Your task to perform on an android device: In the Ticktick app,create Sanju´s engagement reminder and add a note as a musical theme on August 12 at 8:30 p.m.
Image 0: 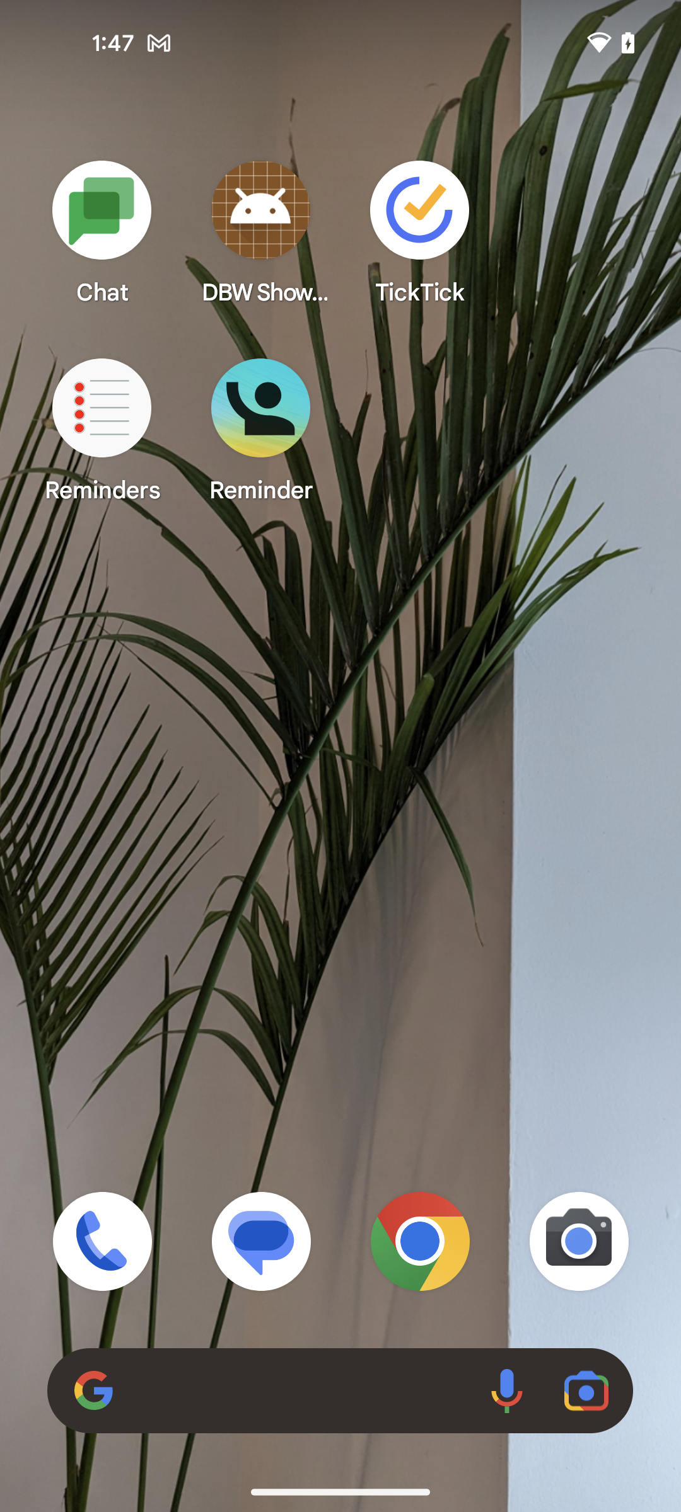
Open the Ticktick reminder app
Step 0: open app "TickTick"
Image 1: 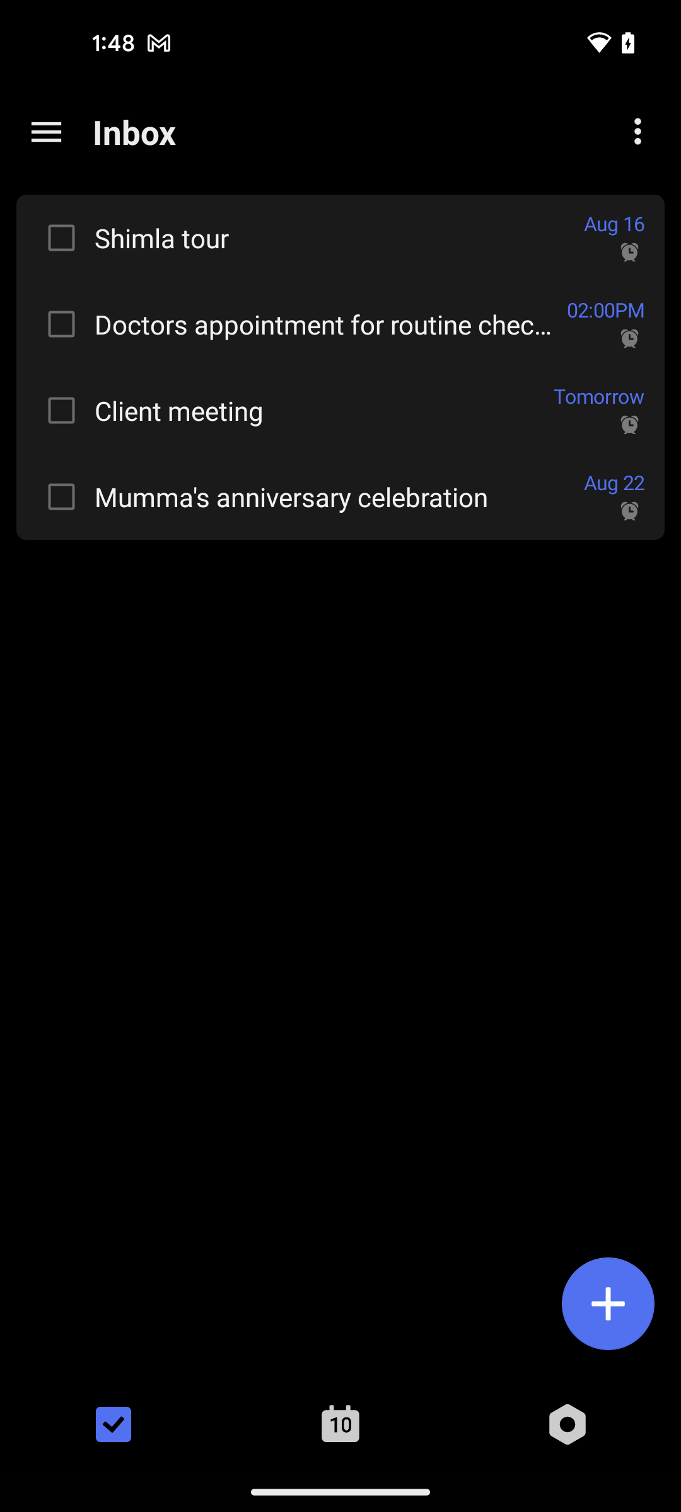
Tap on the plus button at the bottom right corner of the screen
Step 1: click (608, 1303)
Image 2: 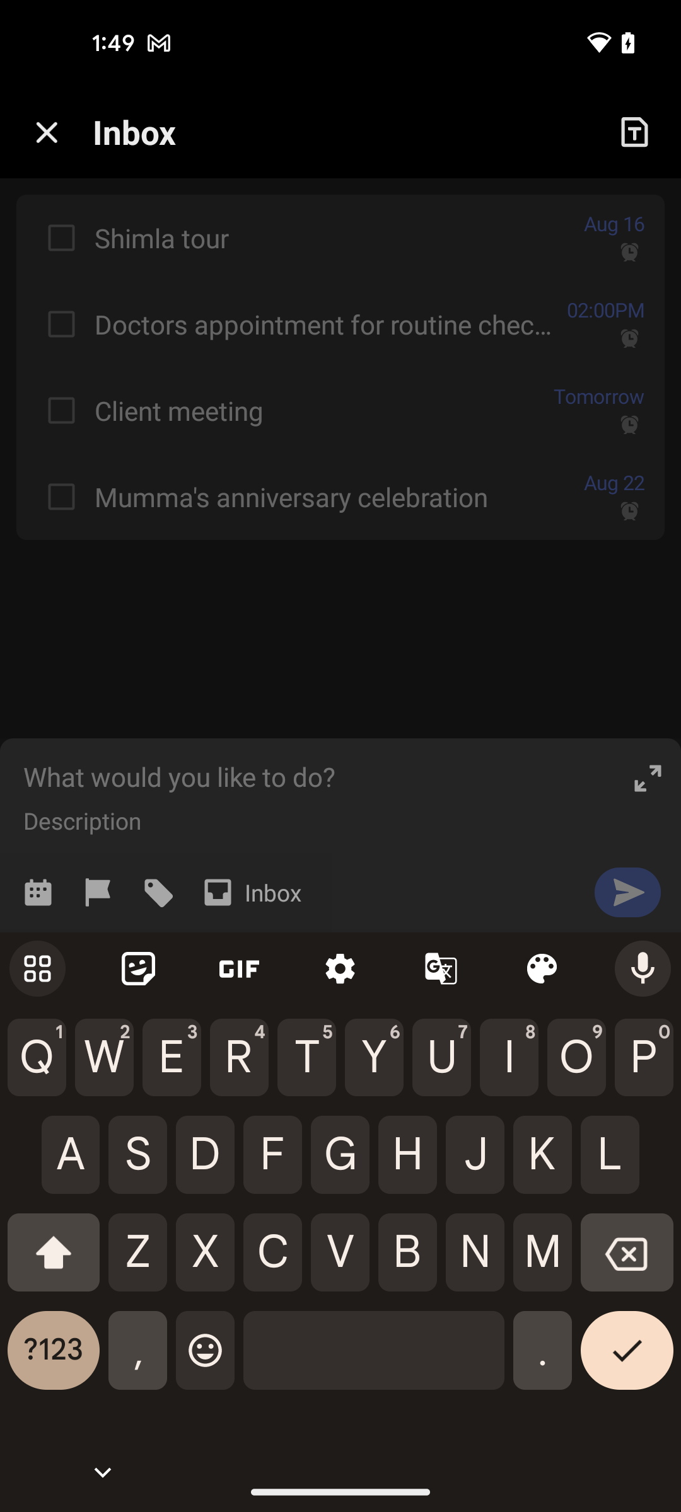
Search for Sanju´s engagement
Step 2: type "Sanju´s engagement"
Image 4: 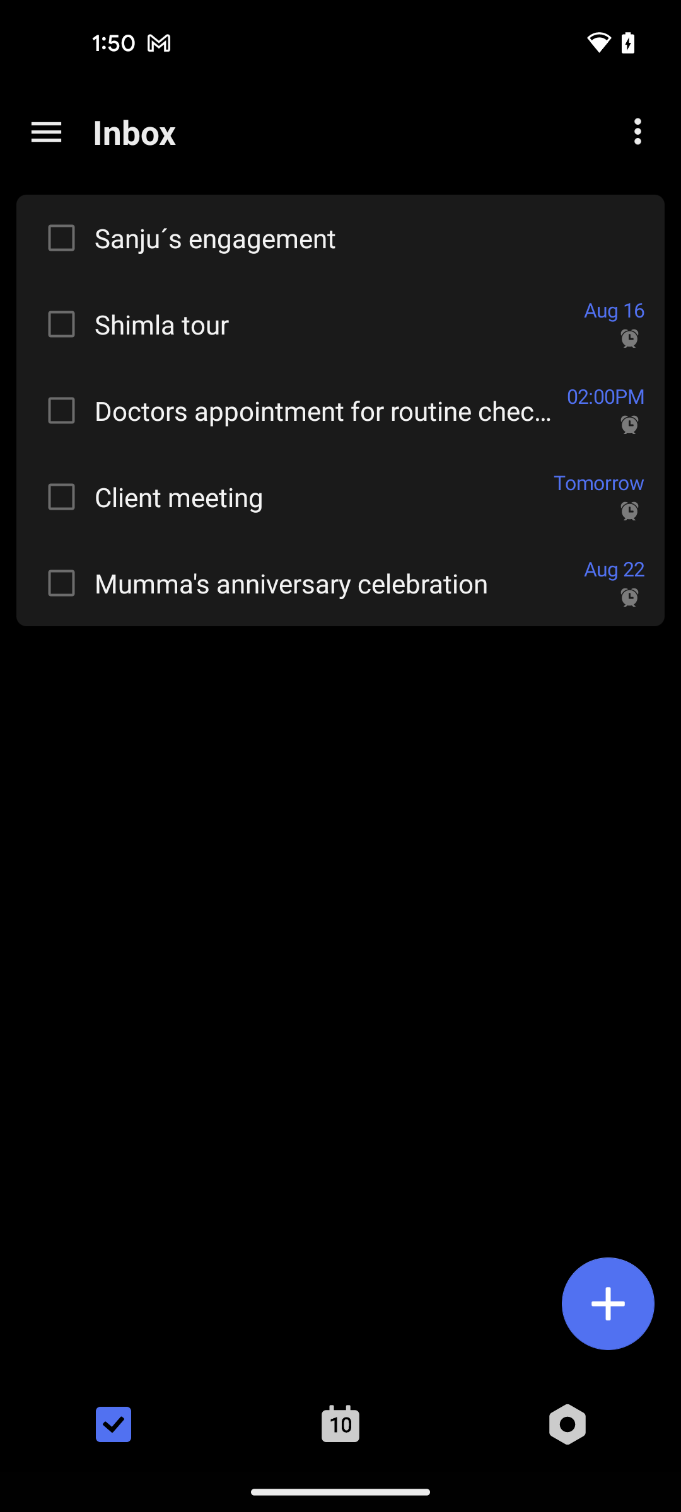
Tap on the Sanju´s engagement reminder
Step 4: click (369, 238)
Image 6: 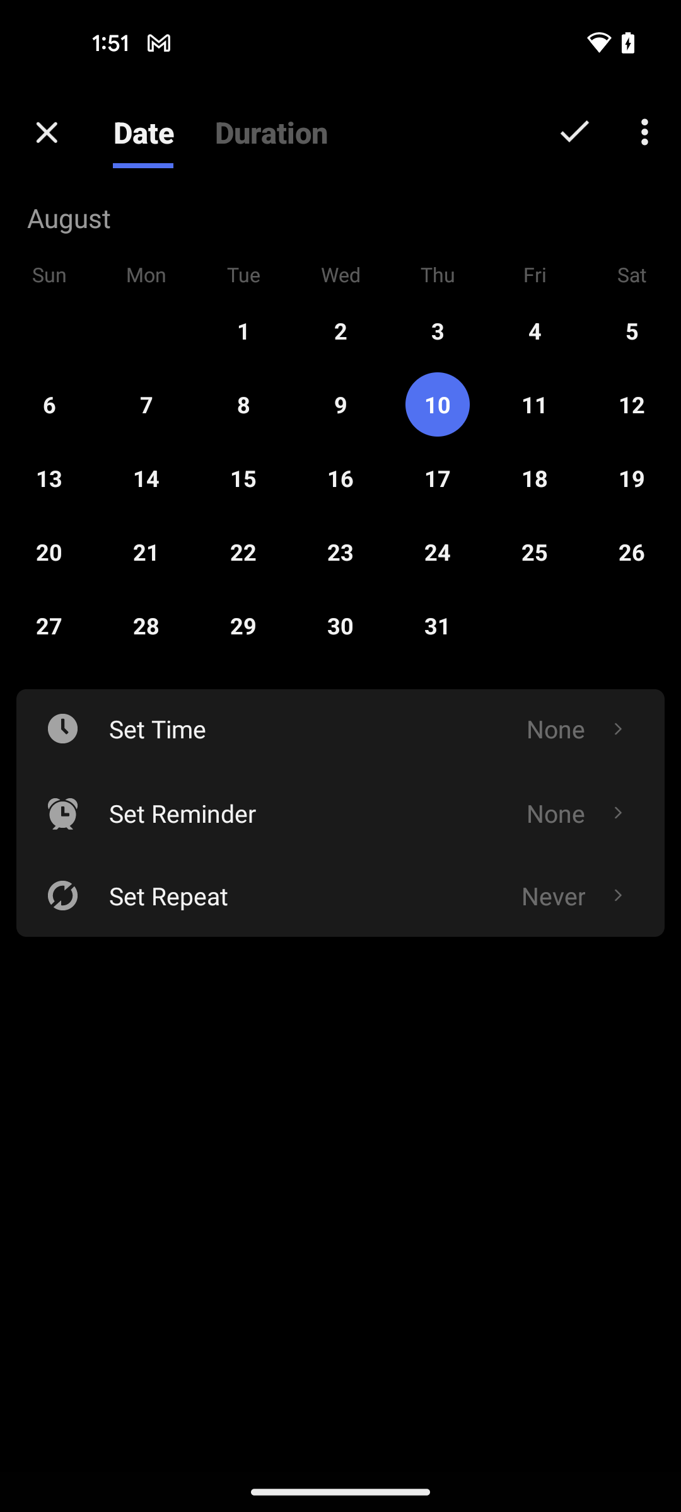
Select the date 12th august
Step 6: click (340, 396)
Image 7: 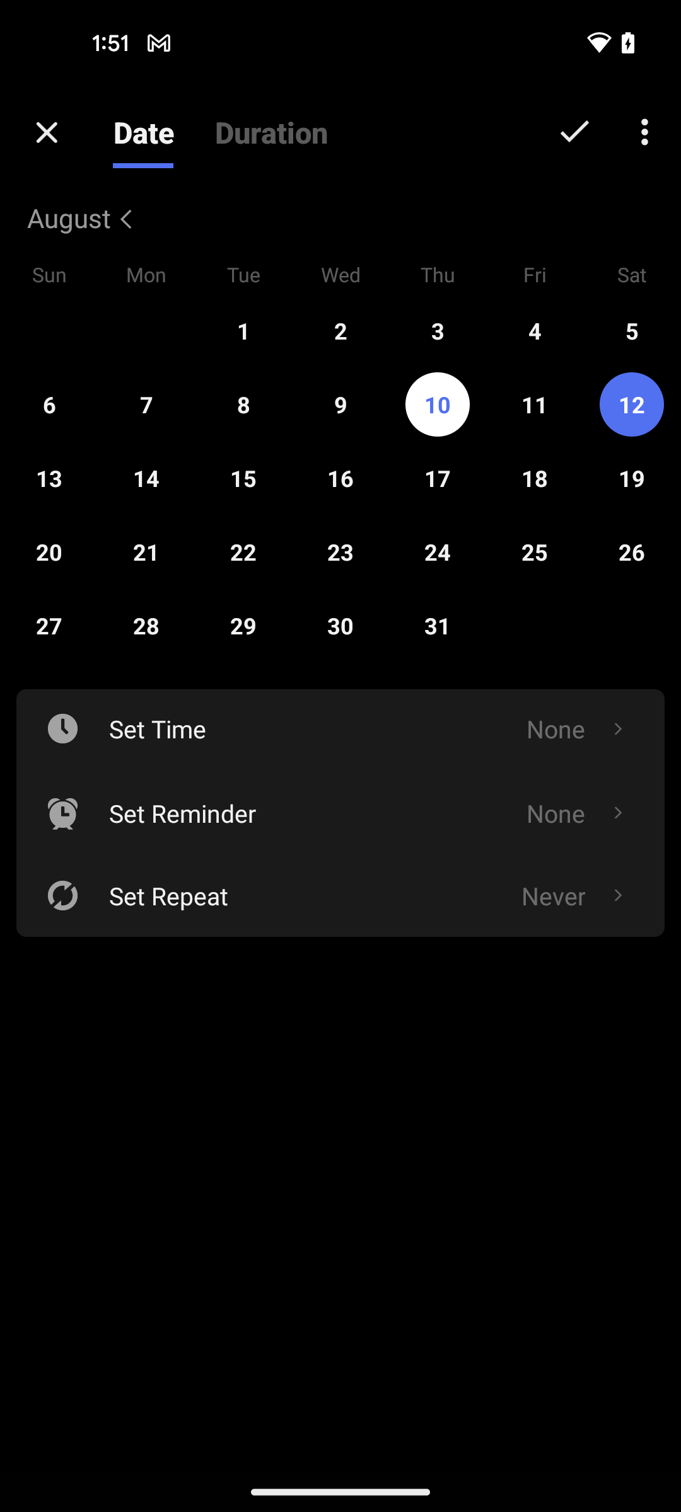
Tap on the time section
Step 7: click (419, 728)
Image 9: 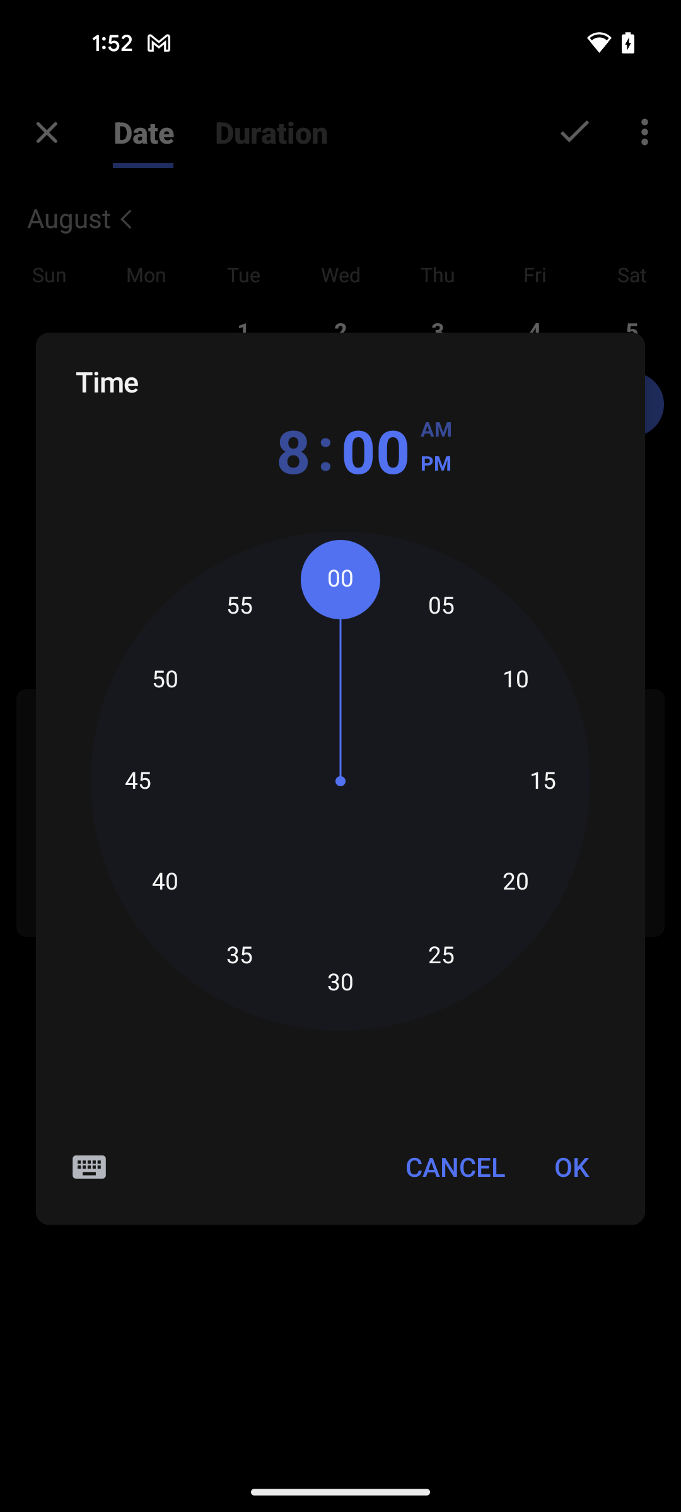
Select the minutes to 30
Step 9: click (340, 805)
Image 11: 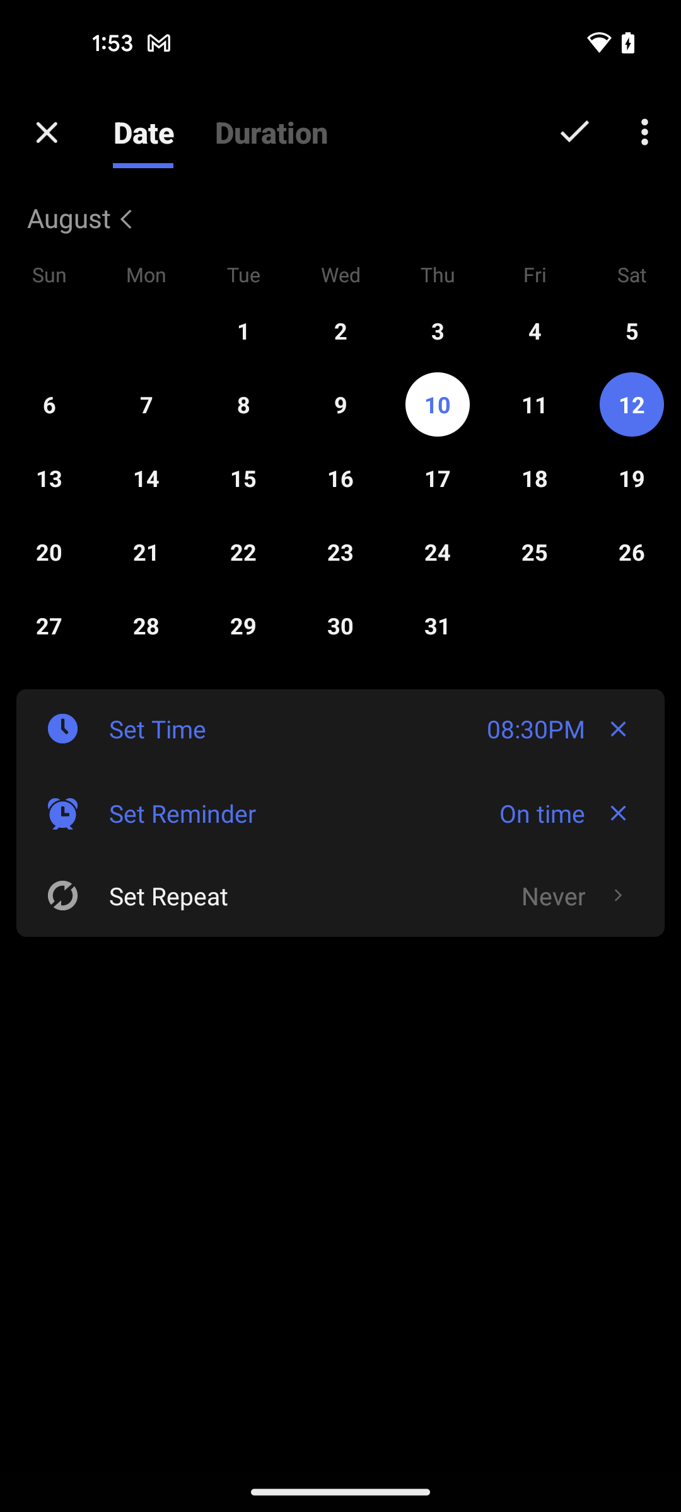
Tap on the tick icon at the top right corner of the screen
Step 11: click (574, 132)
Image 12: 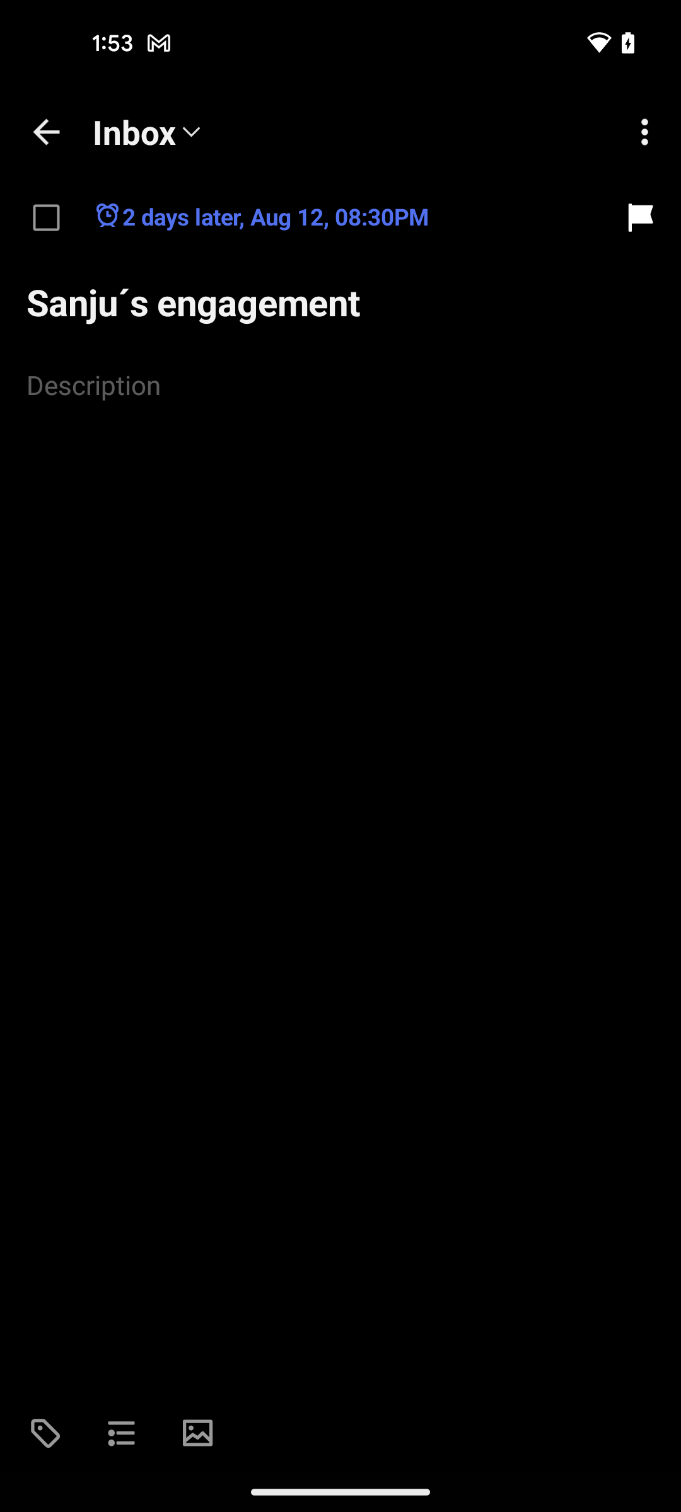
Tap on the description text bar
Step 12: click (330, 410)
Image 13: 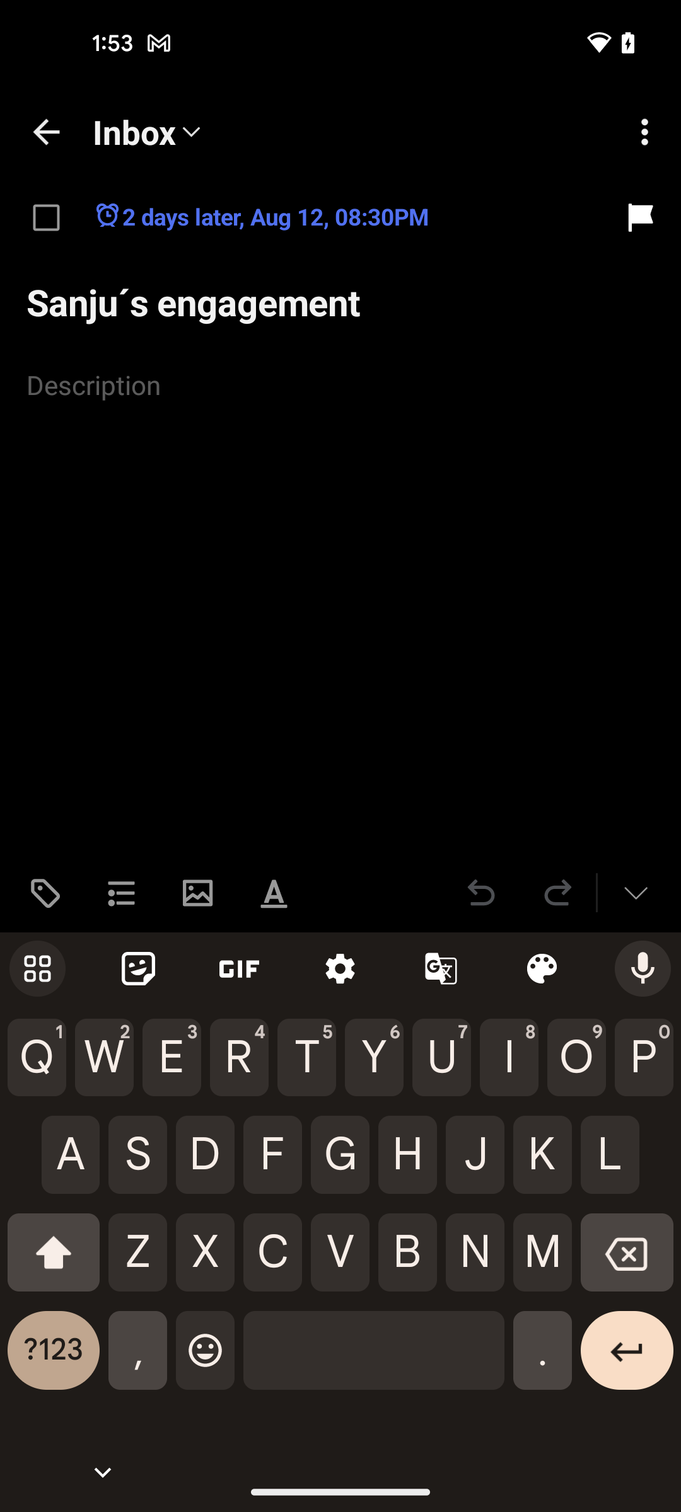
Search for musical theme
Step 13: type "musical theme"
Image 14: 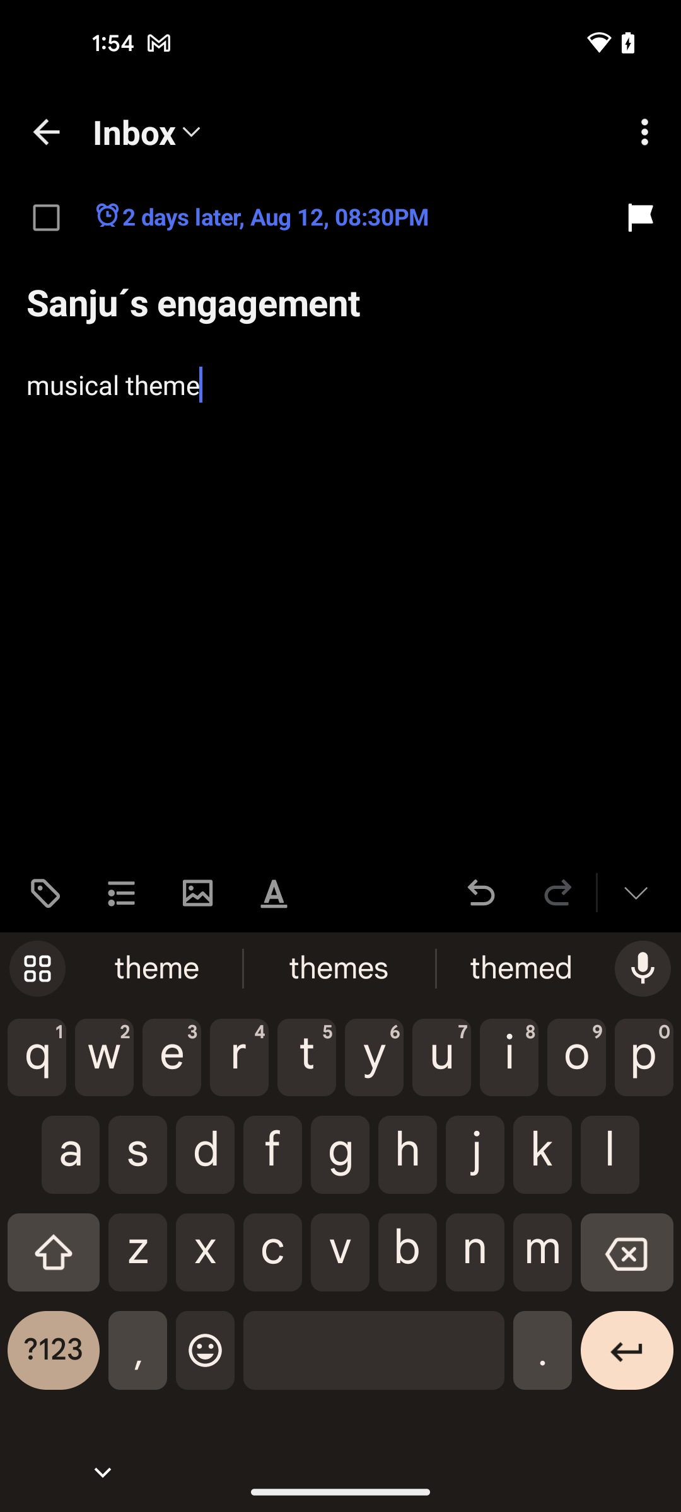
Tap on the down arrow icon
Step 14: click (636, 893)